Your task to perform on an android device: in the ebay app , look for the adidas hiking shoes with size 9. 
Image 0: 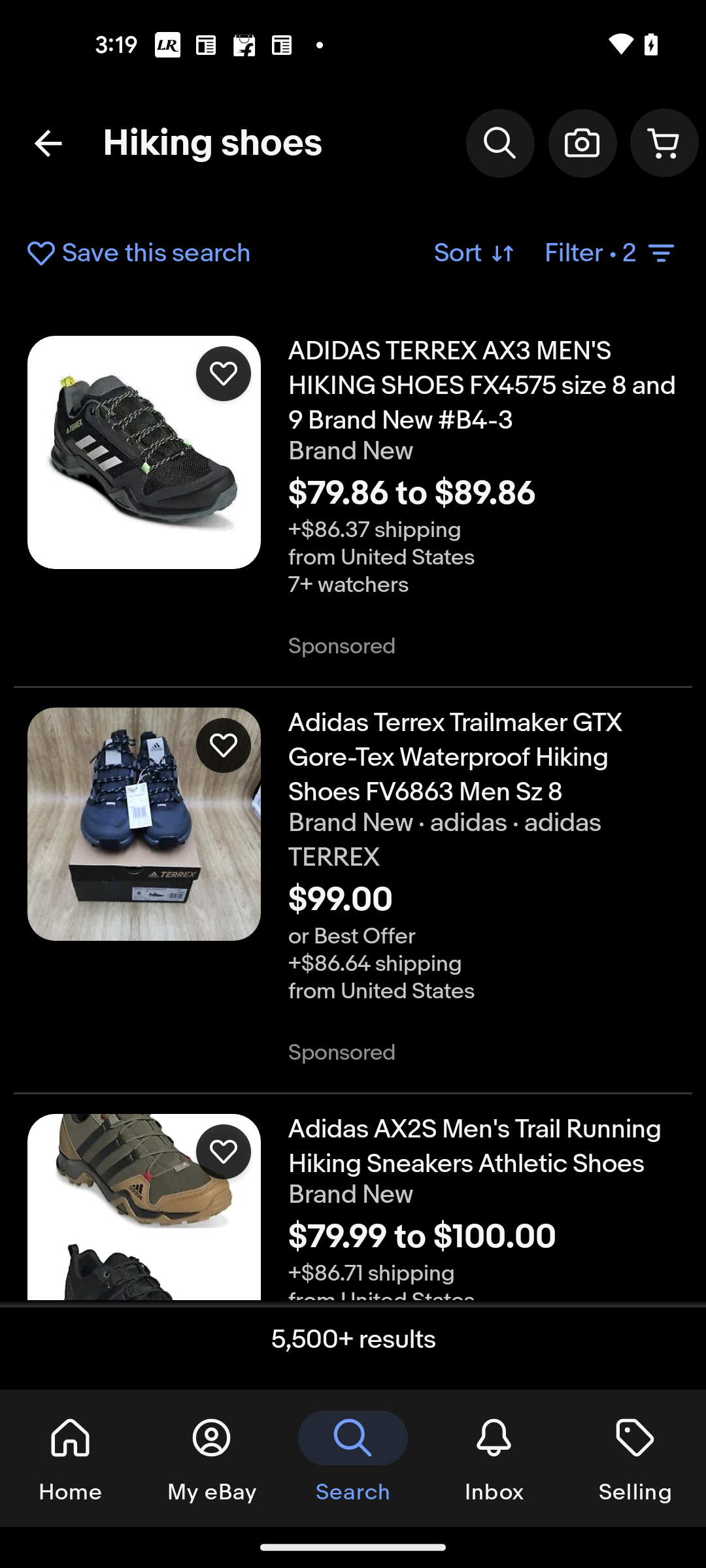
Click on the Filter option
Step 0: click (611, 253)
Image 1: 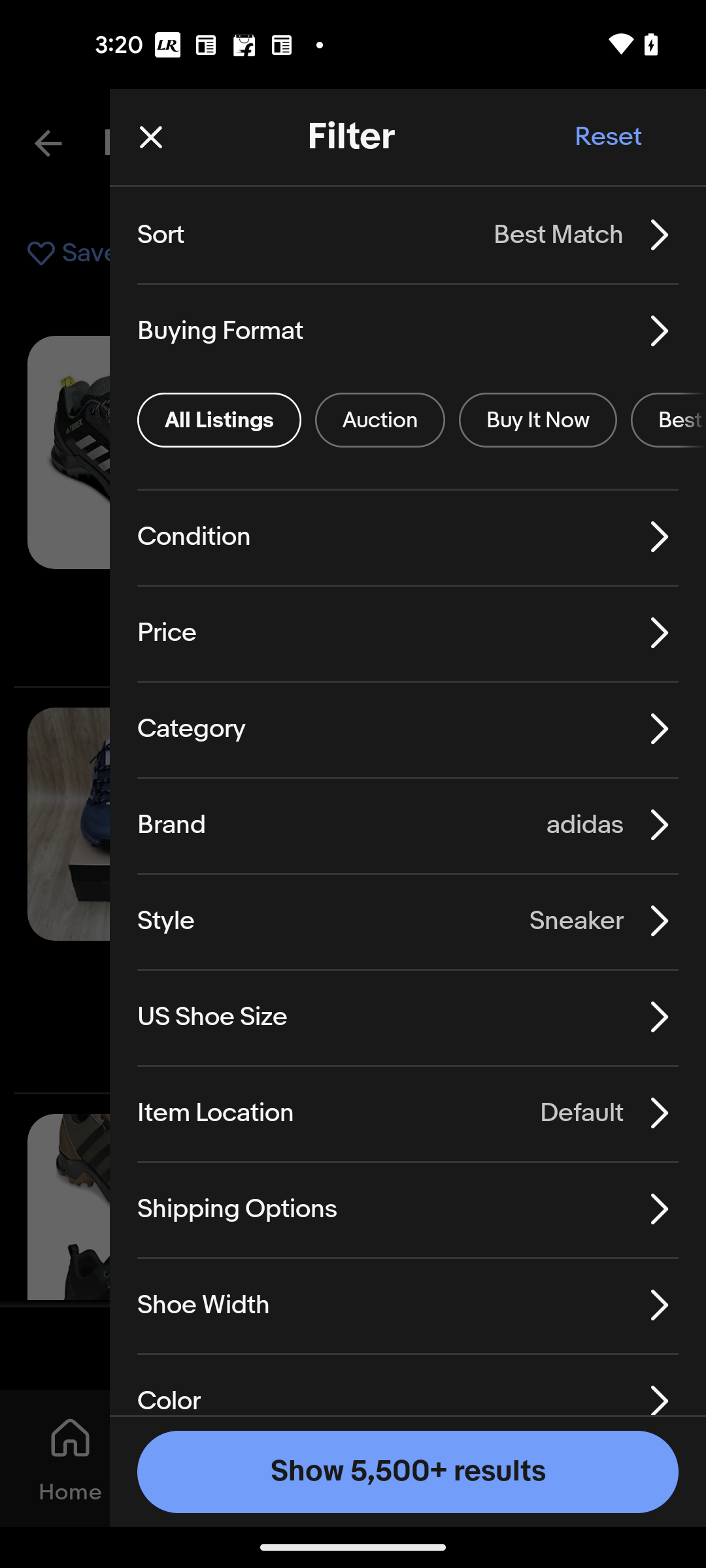
Click on US Shoe Size filter
Step 1: click (212, 1017)
Image 2: 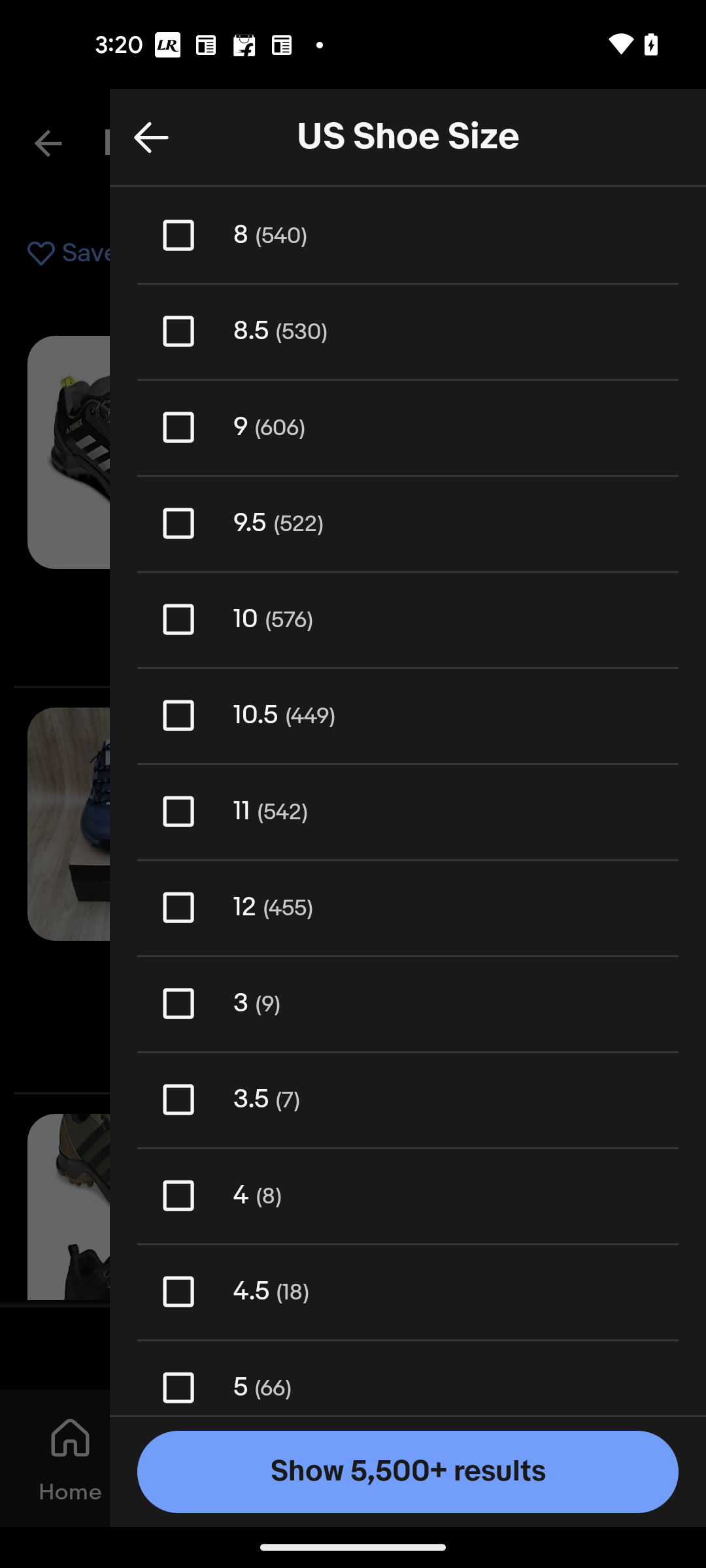
Select Size 9
Step 2: click (174, 431)
Image 3: 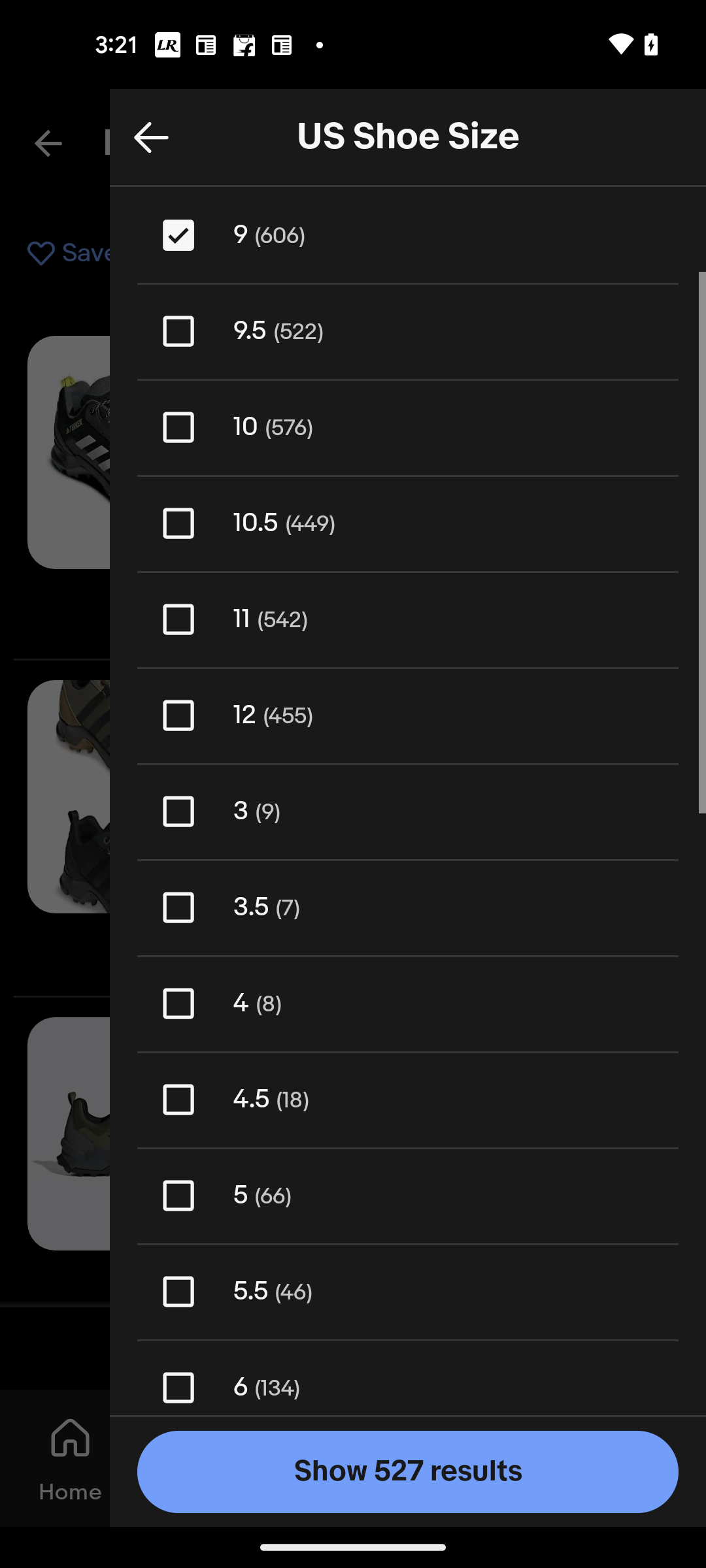
Click on Show 527 result button
Step 3: click (353, 1458)